Your task to perform on an android device: My wife told me to view the price comparison of the Luiz Sofa Cum Bed in Dark Brown Colour with the other sellers of this Sofa Cum Beds in the Pepperfry app.
Image 0: 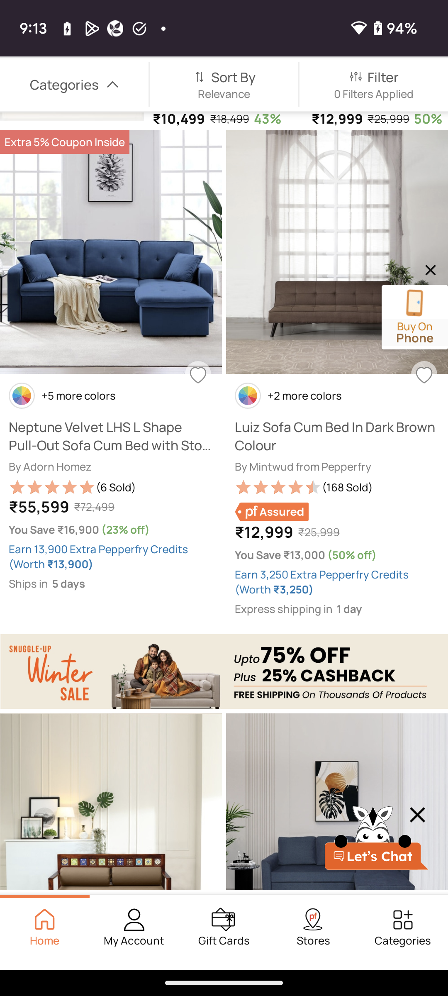
Click on the  Luiz Sofa Cum Bed in Dark Brown Colour to view the price comparison of this Sofa cum bed with other sellers.
Step 0: click (338, 436)
Image 1: 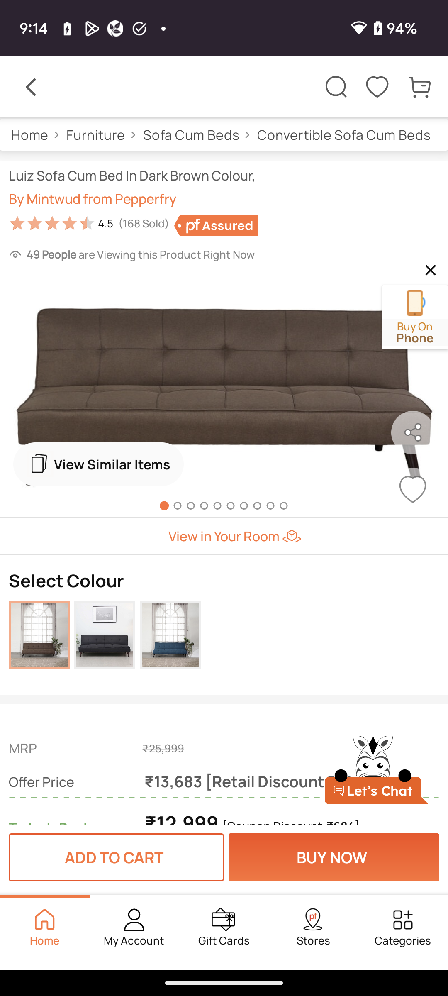
Scroll down to view the price comparison of this Sofa cum bed with other sellers.
Step 1: scroll down
Image 2: 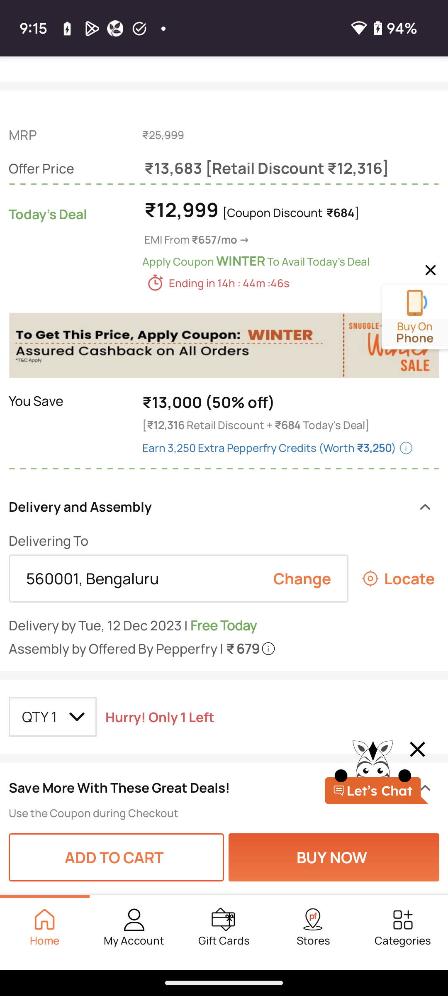
Scroll down to view the price comparison of this Sofa cum bed with other sellers.
Step 2: scroll down
Image 3: 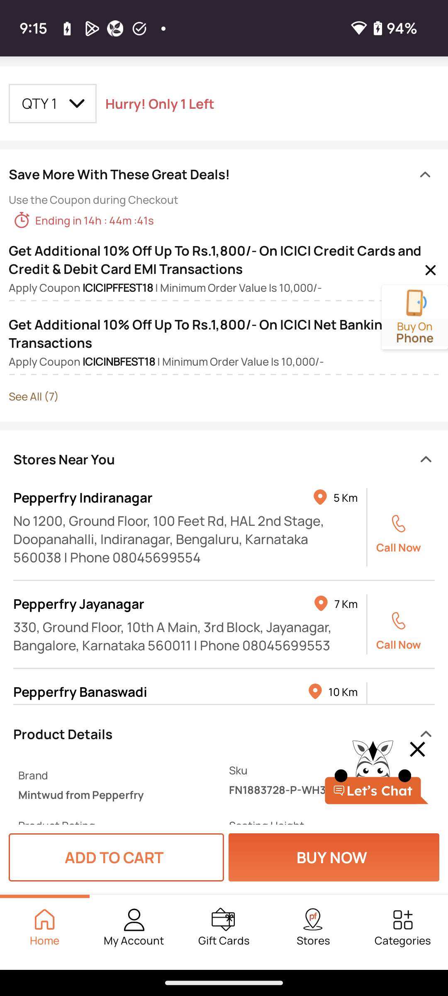
Scroll down to view the price comparison of this Sofa cum bed with other sellers.
Step 3: scroll down
Image 4: 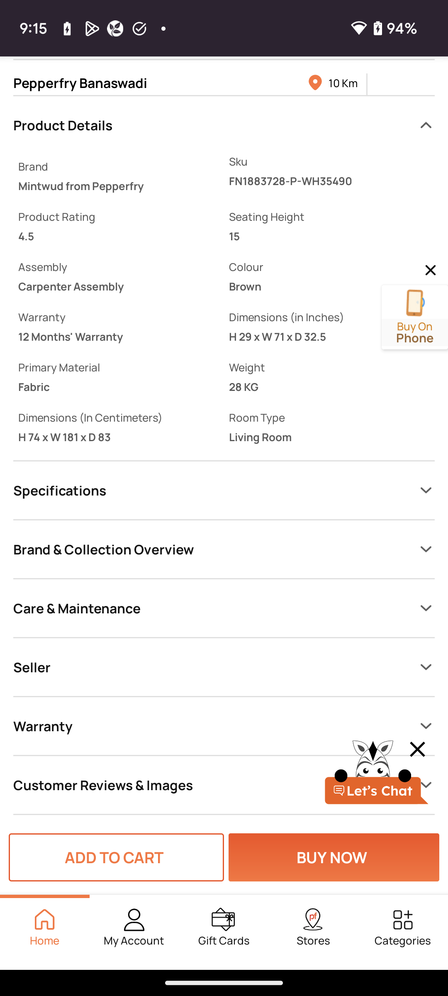
Scroll down to view the price comparison of this Sofa cum bed with other sellers.
Step 4: scroll down
Image 5: 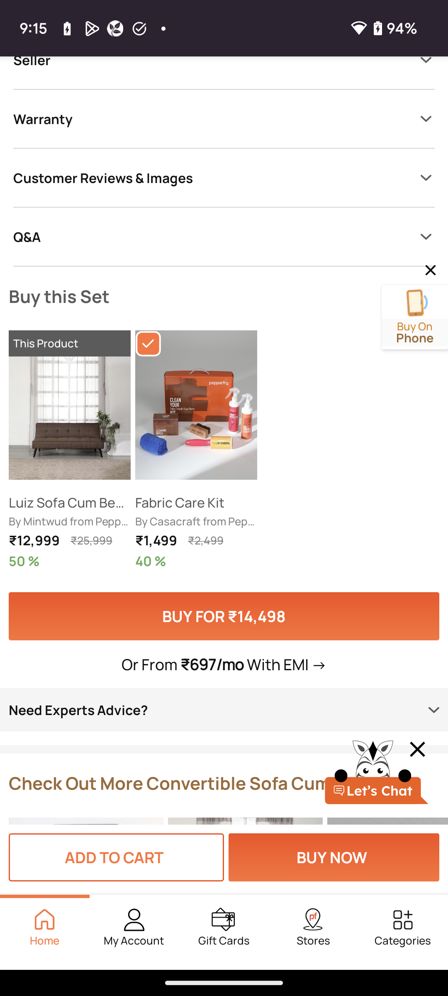
Scroll down to view the price comparison of this Sofa cum bed with other sellers.
Step 5: scroll down